Your task to perform on an android device: I want to use the Clevnote app to share my grocery list with my son, Evan Kramer, at his email address, evankramer@gmail.com.
Image 0: 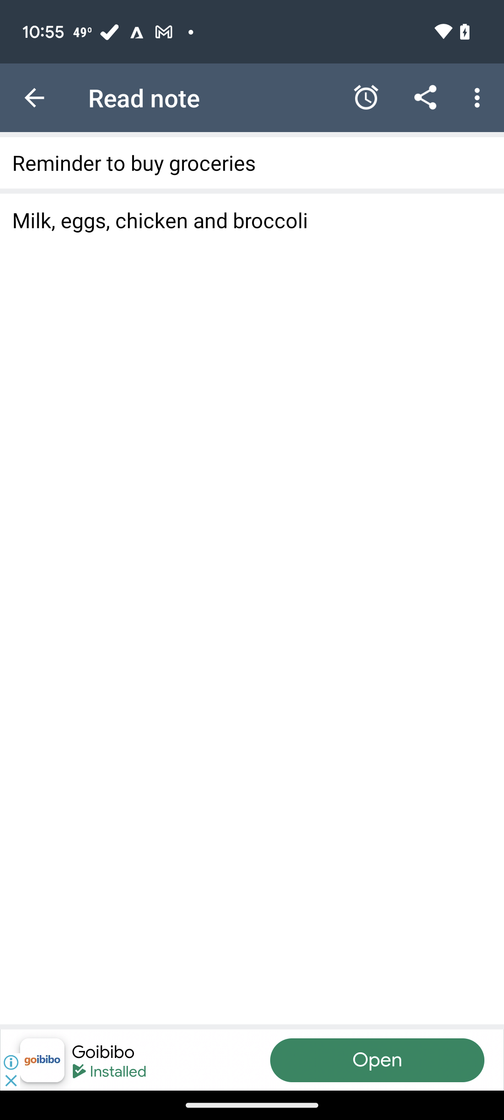
Click on share
Step 0: click (425, 98)
Image 1: 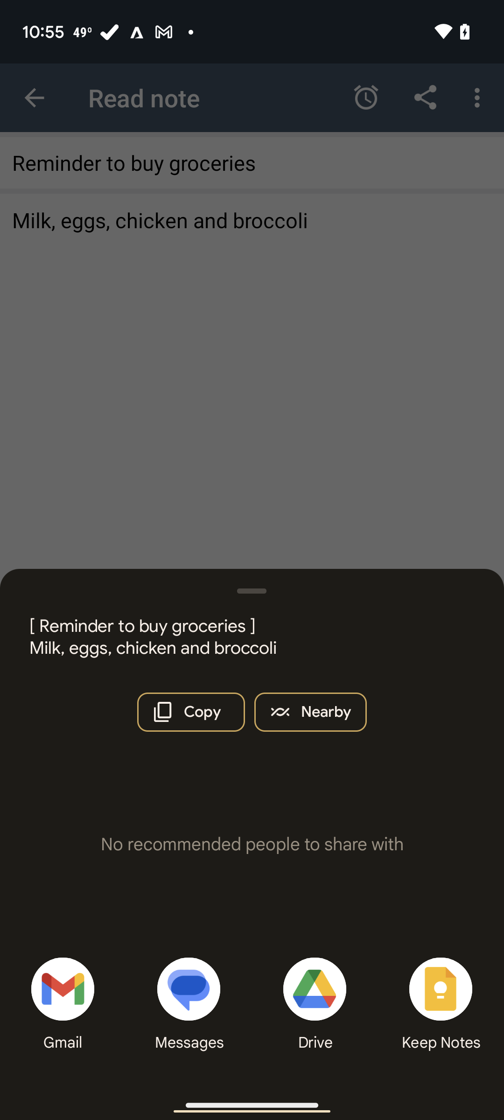
Click on gmail
Step 1: click (54, 991)
Image 2: 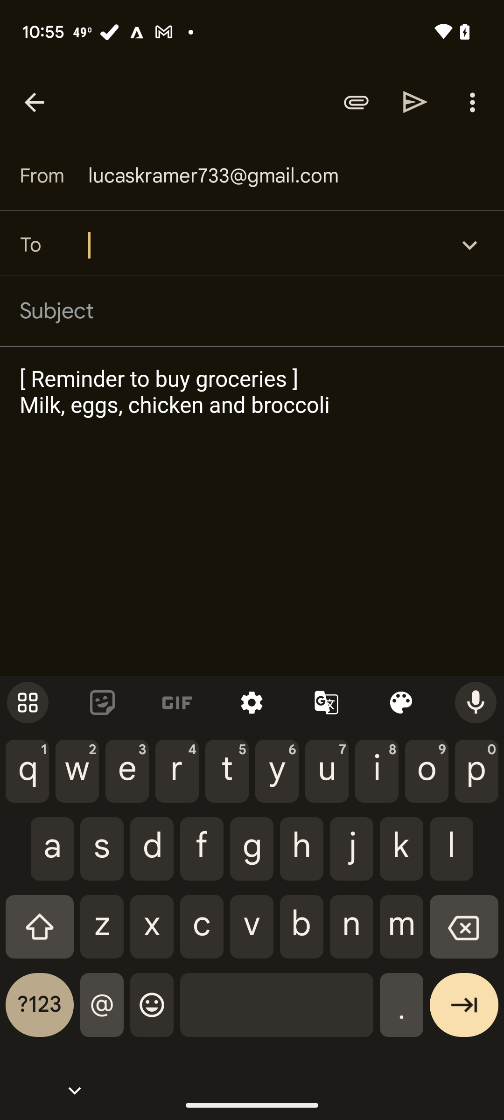
Add email id
Step 2: type "evankramer@gmail.com"
Image 4: 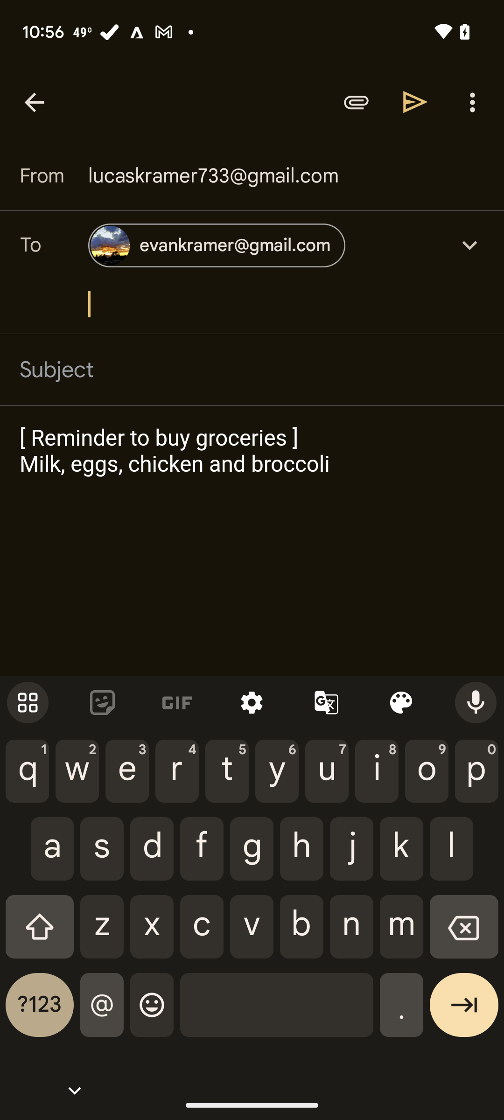
Click on sent
Step 4: click (415, 102)